Your task to perform on an android device: I want to add my office image to my Office document 2023, so edit the file and add an image to it on the WPS office app.
Image 1: 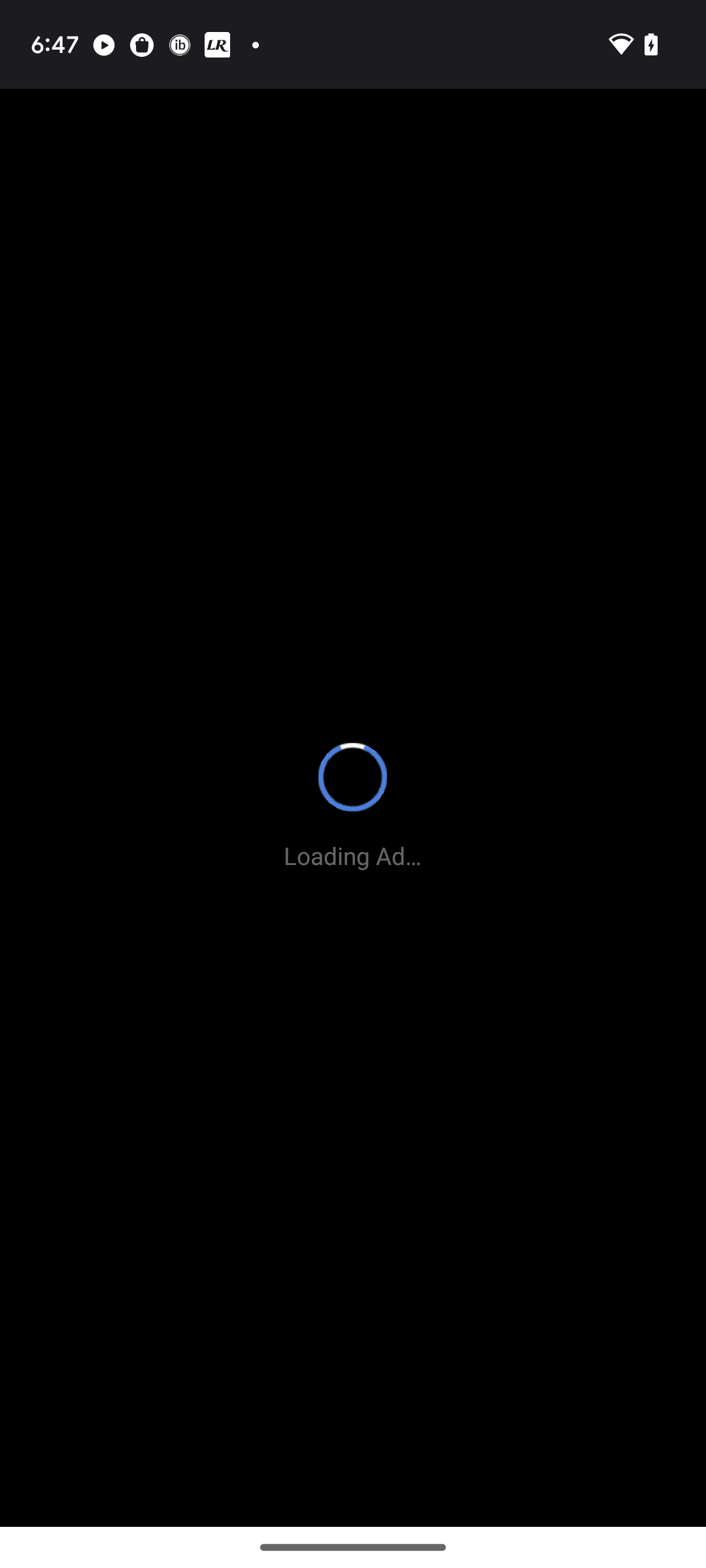
Go back to the previous page.
Step 1: wait
Image 2: 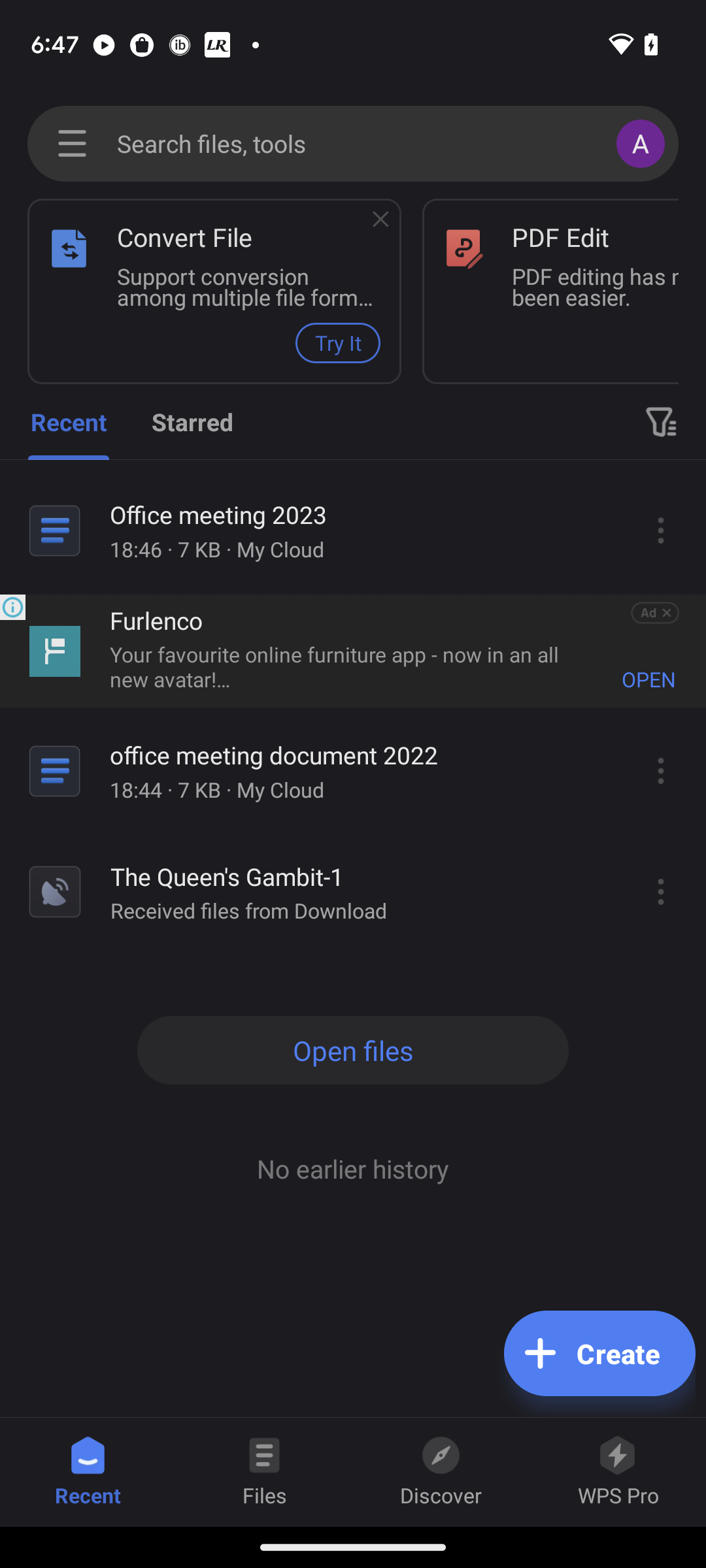
Open the file Office document 2023.
Step 2: click (366, 549)
Image 3: 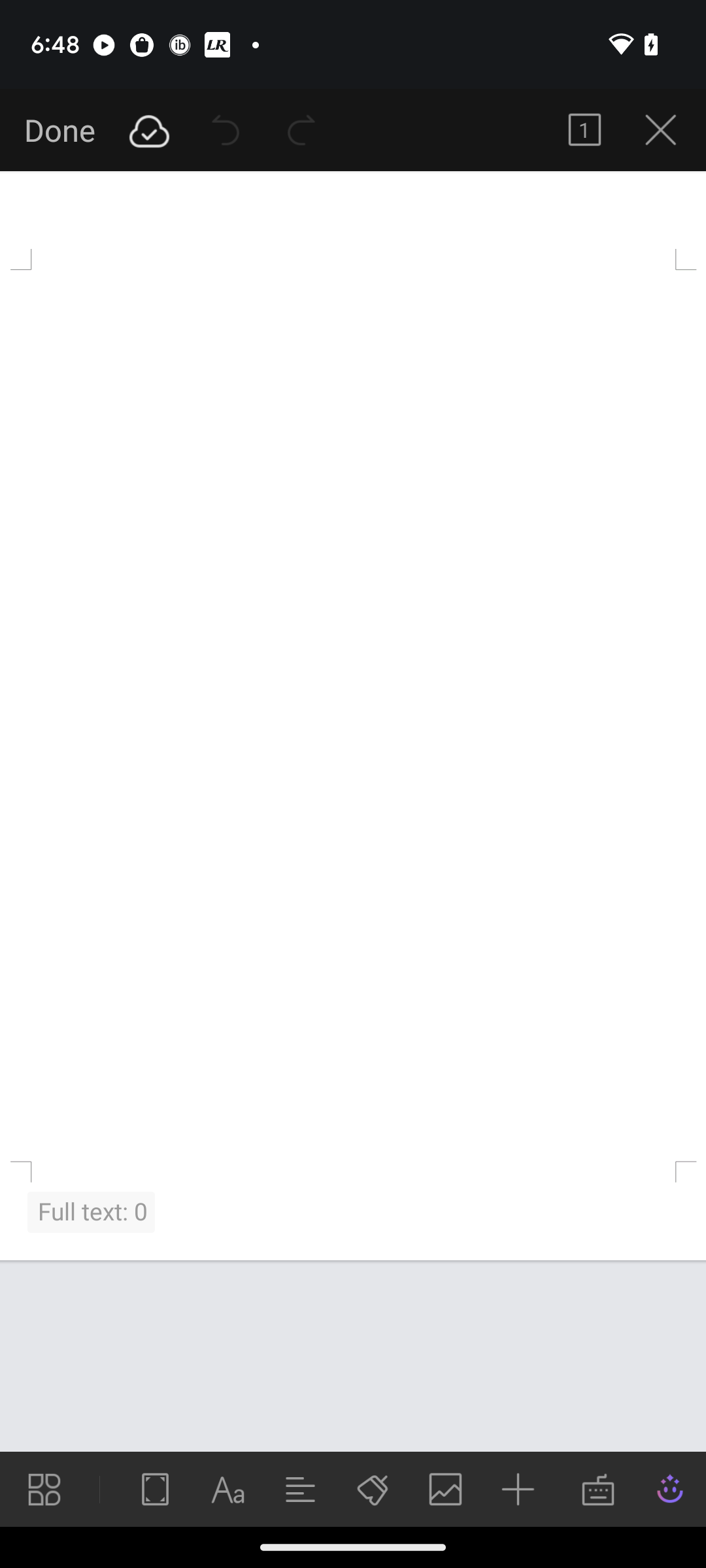
Open the file Office document 2023.
Step 3: wait
Image 4: 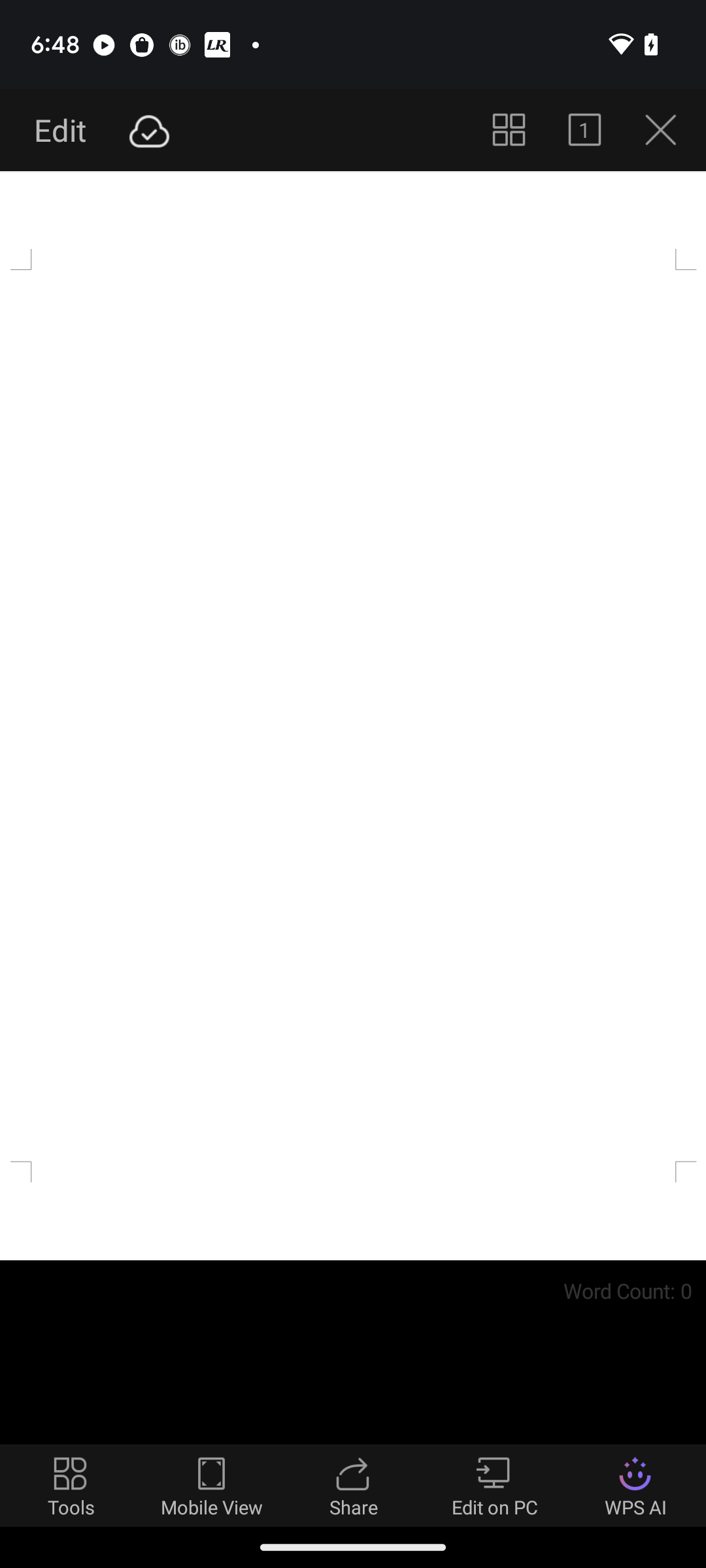
Click on the tab "Edit" at the top left corner.
Step 4: click (56, 130)
Image 5: 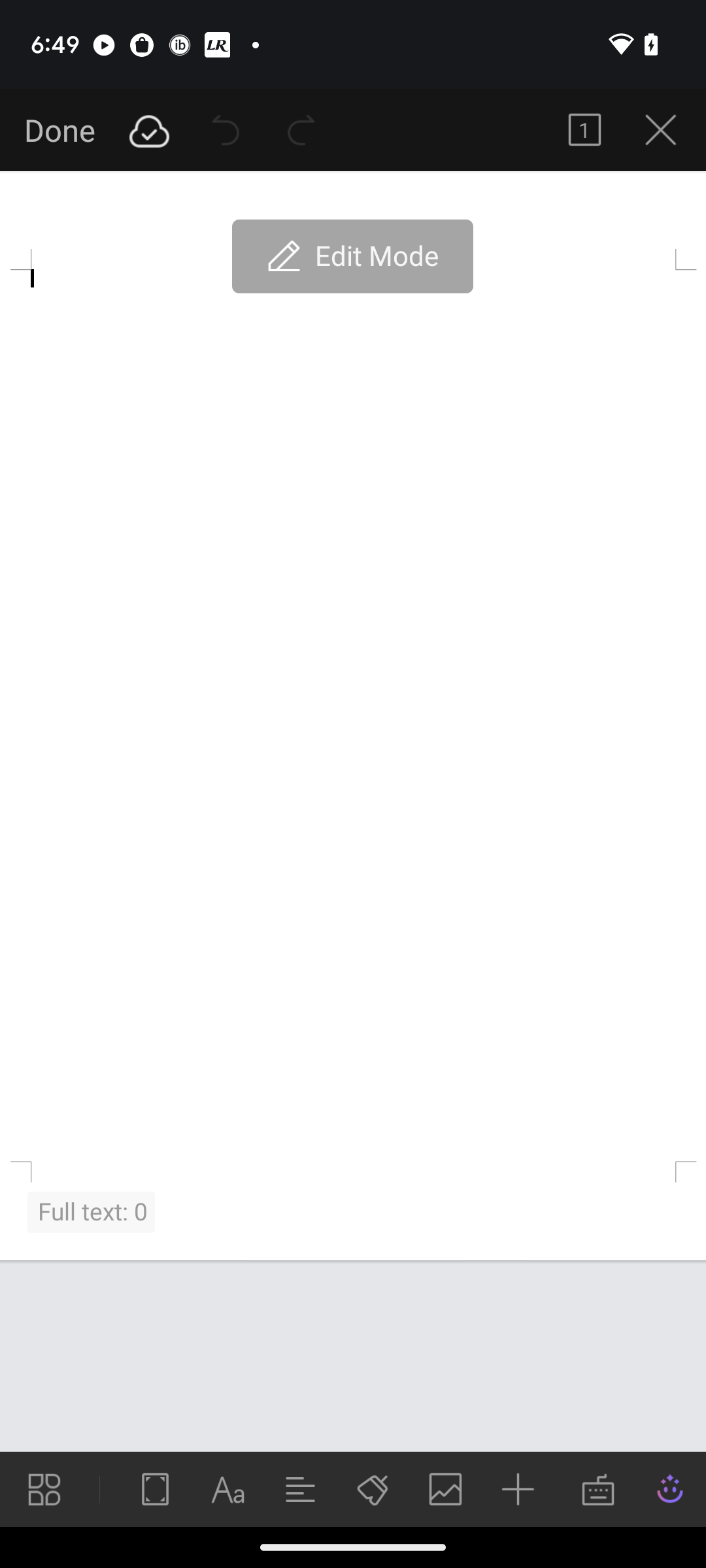
Click on the photos icon at the bottom menu.
Step 5: click (353, 763)
Image 7: 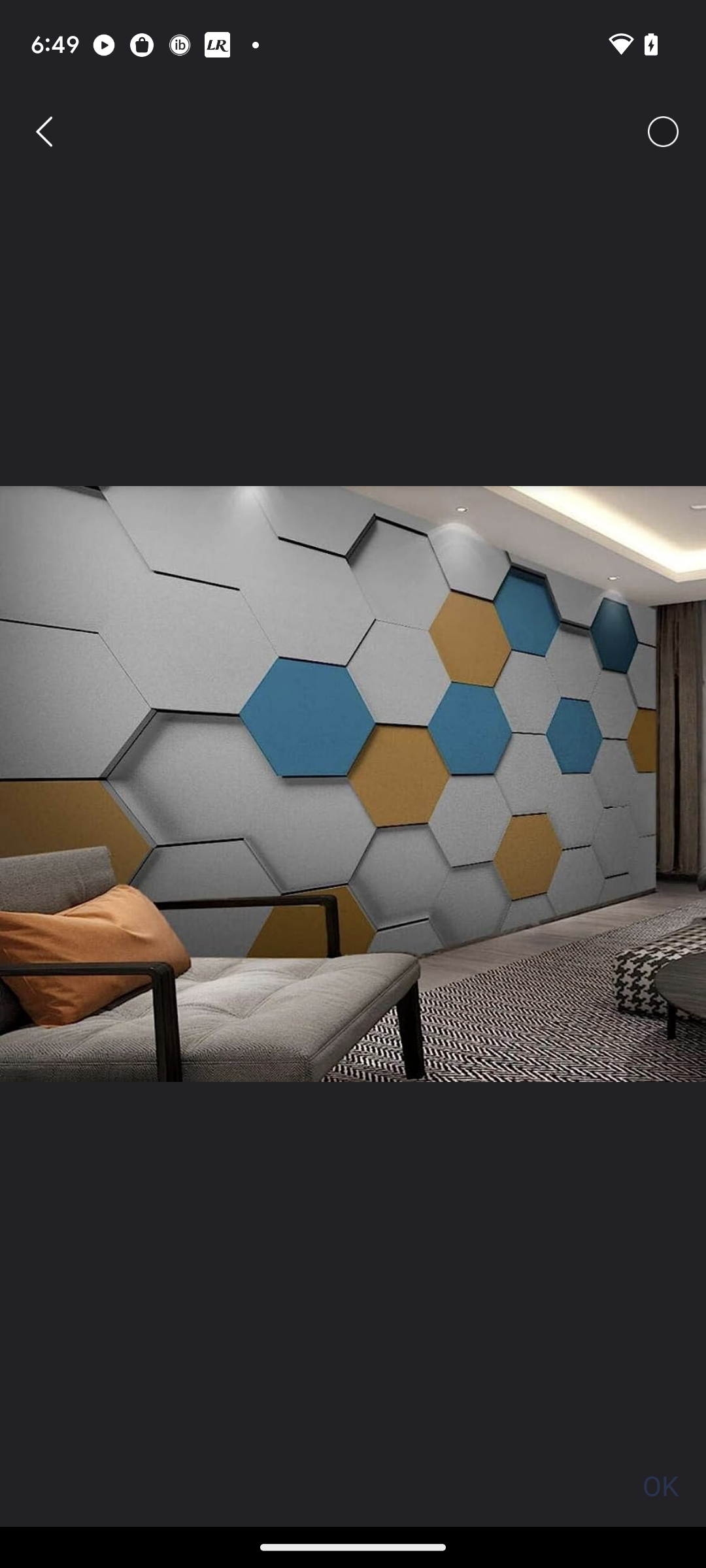
Click on the circle at the top right corner.
Step 7: click (665, 122)
Image 8: 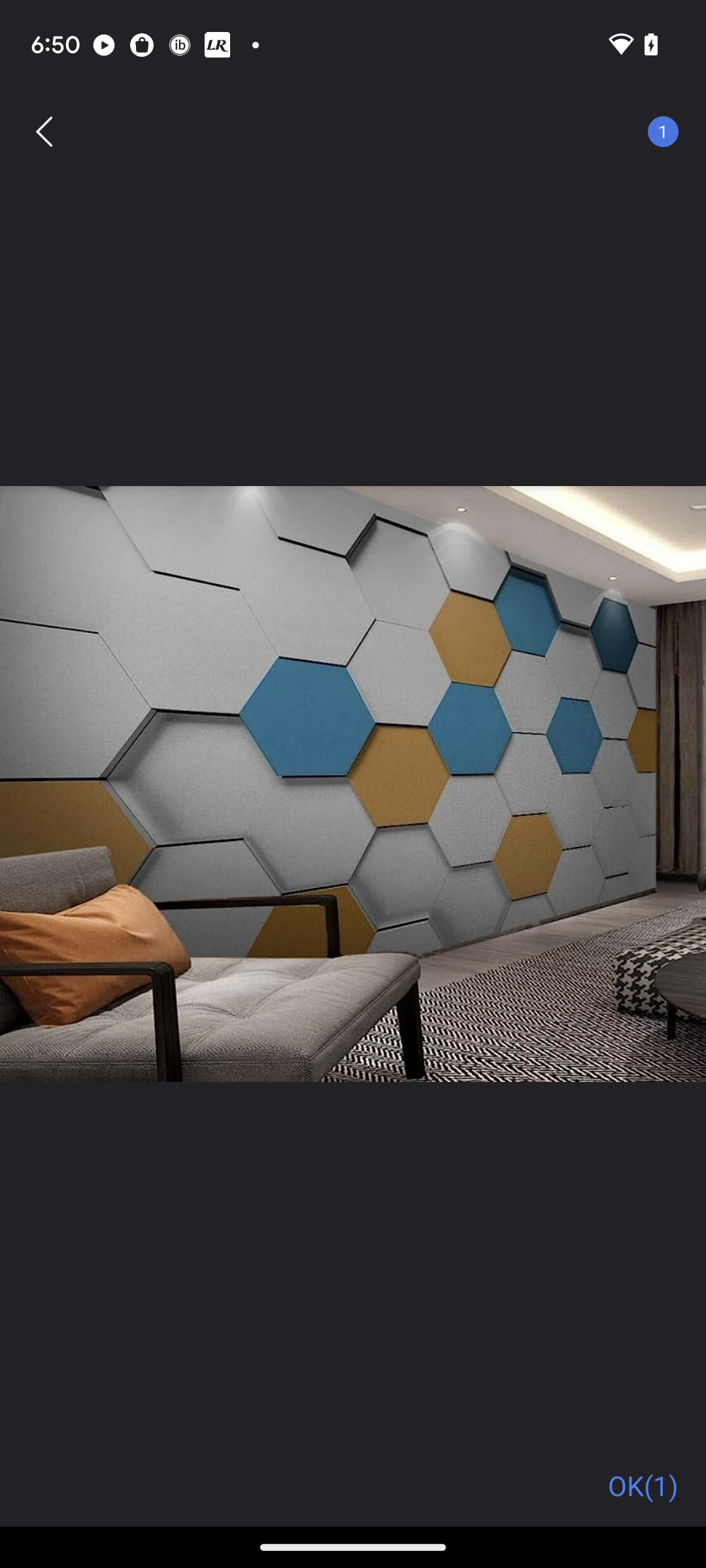
Click on ok at the bottom right corner.
Step 8: click (643, 1485)
Image 9: 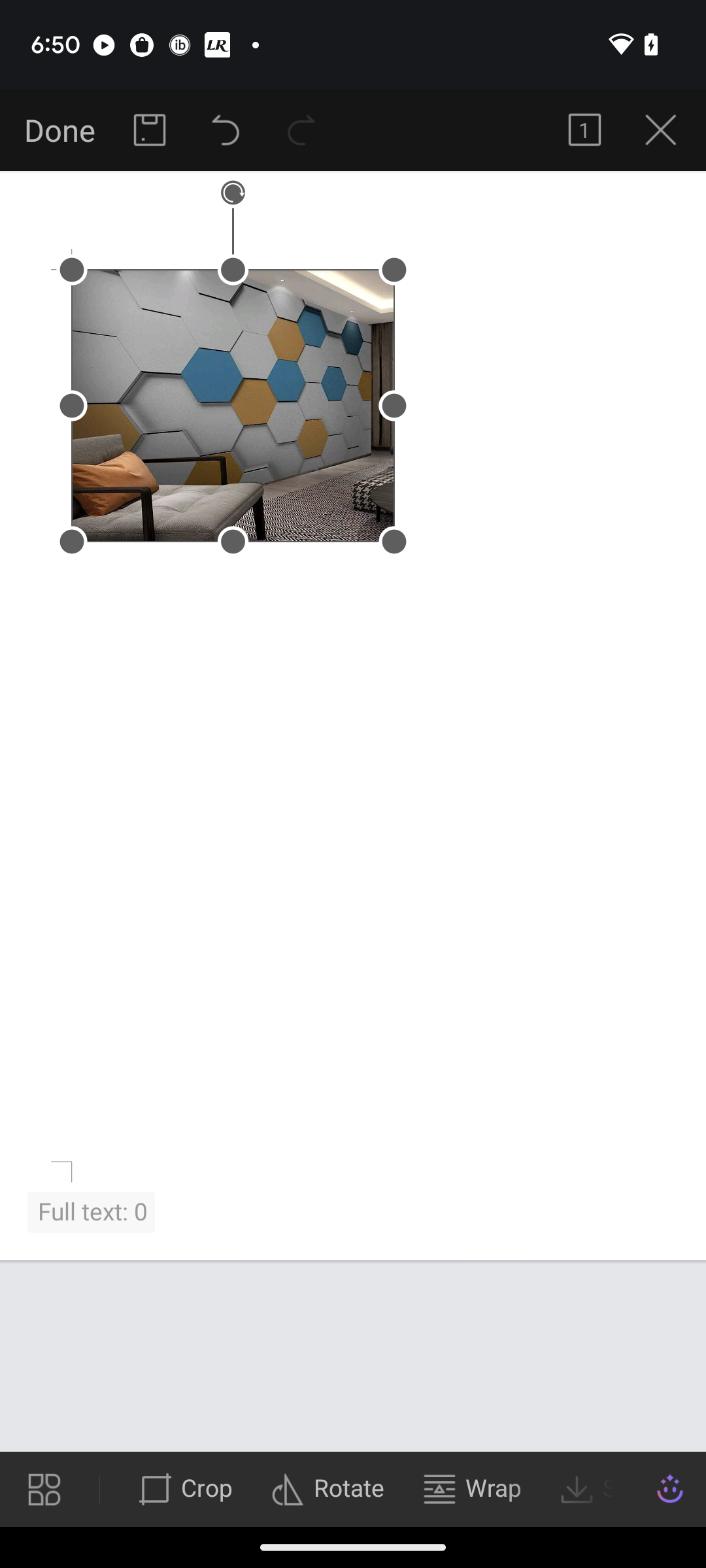
Click on the Done tab at the top left corner.
Step 9: click (56, 130)